Your task to perform on an android device: I want to buy a new Kappa t-shirt for my gym because they are of such great quality. Use the Zattini app to search for Kappa t-shirt .
Image 0: 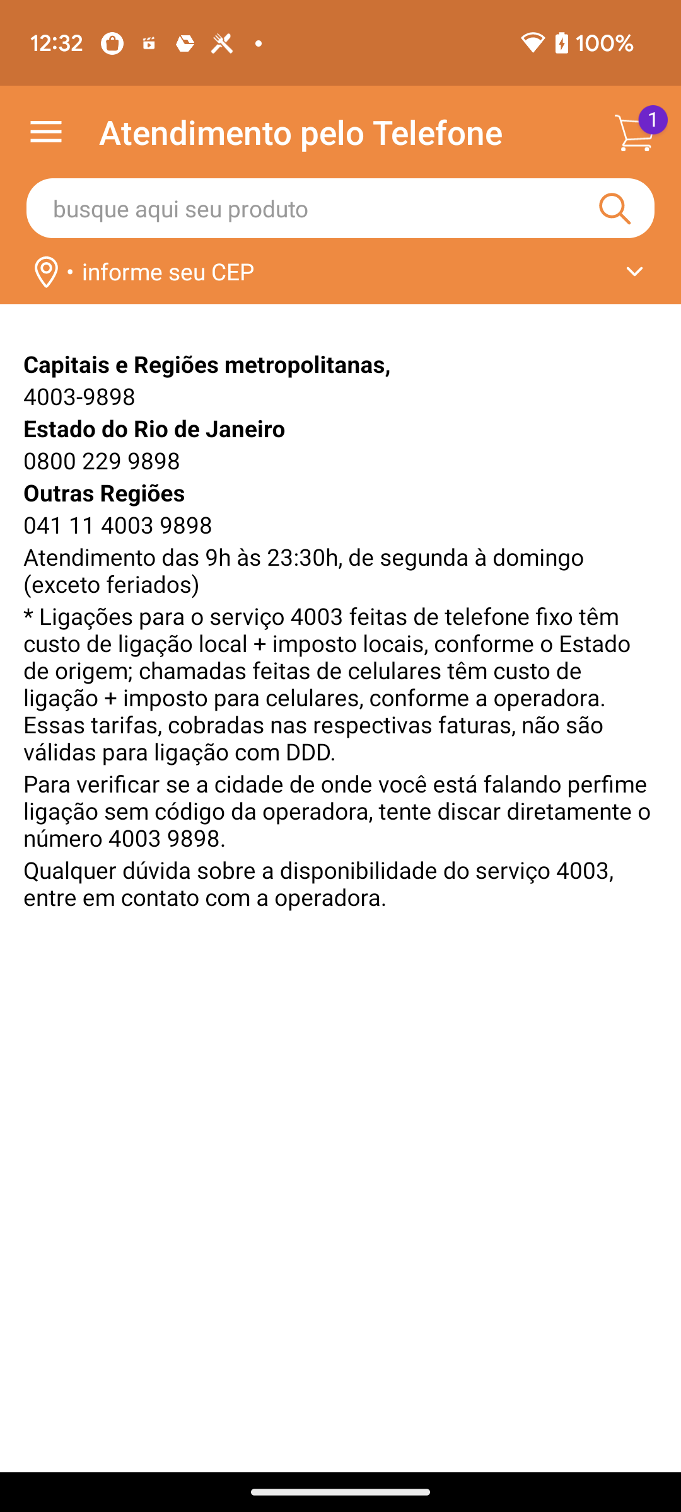
open Zattini app
Step 0: open app "Zattini"
Image 1: 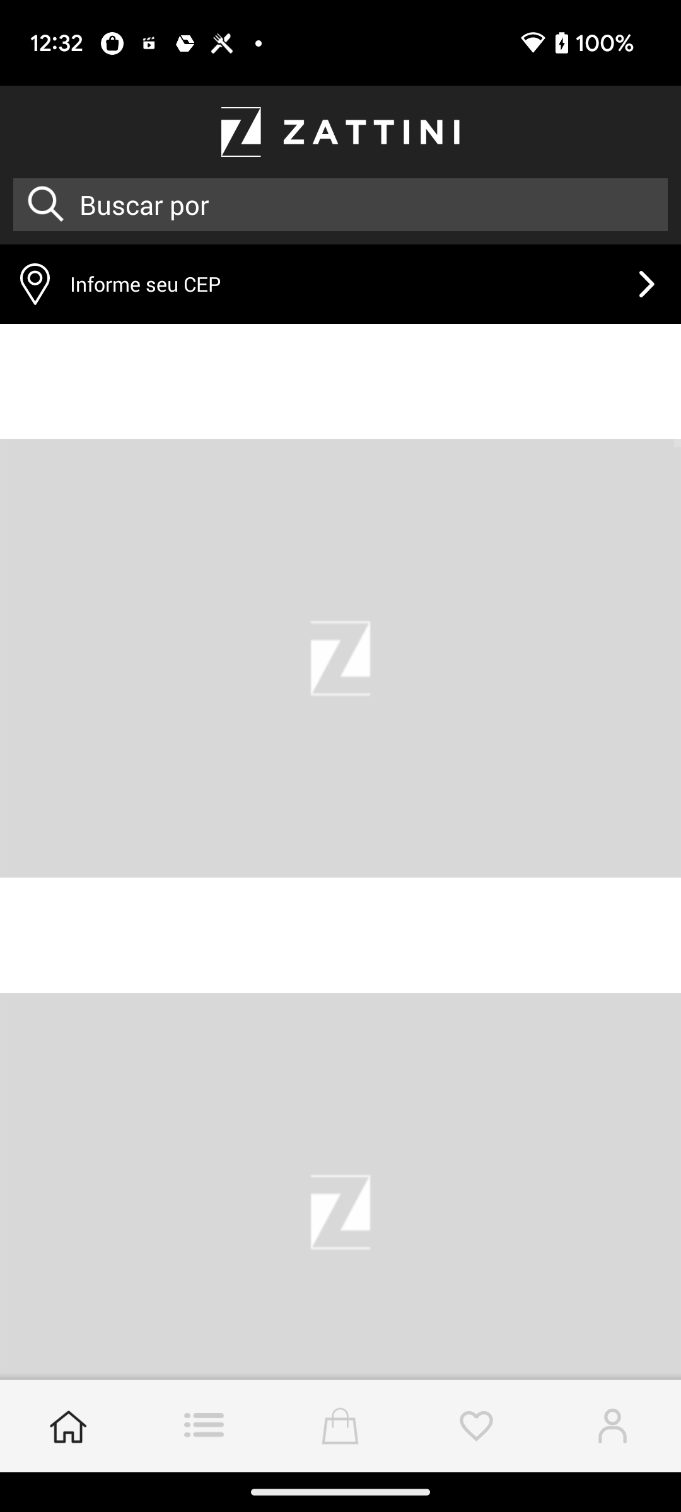
go to the search bar at the top of the screen
Step 1: click (236, 202)
Image 2: 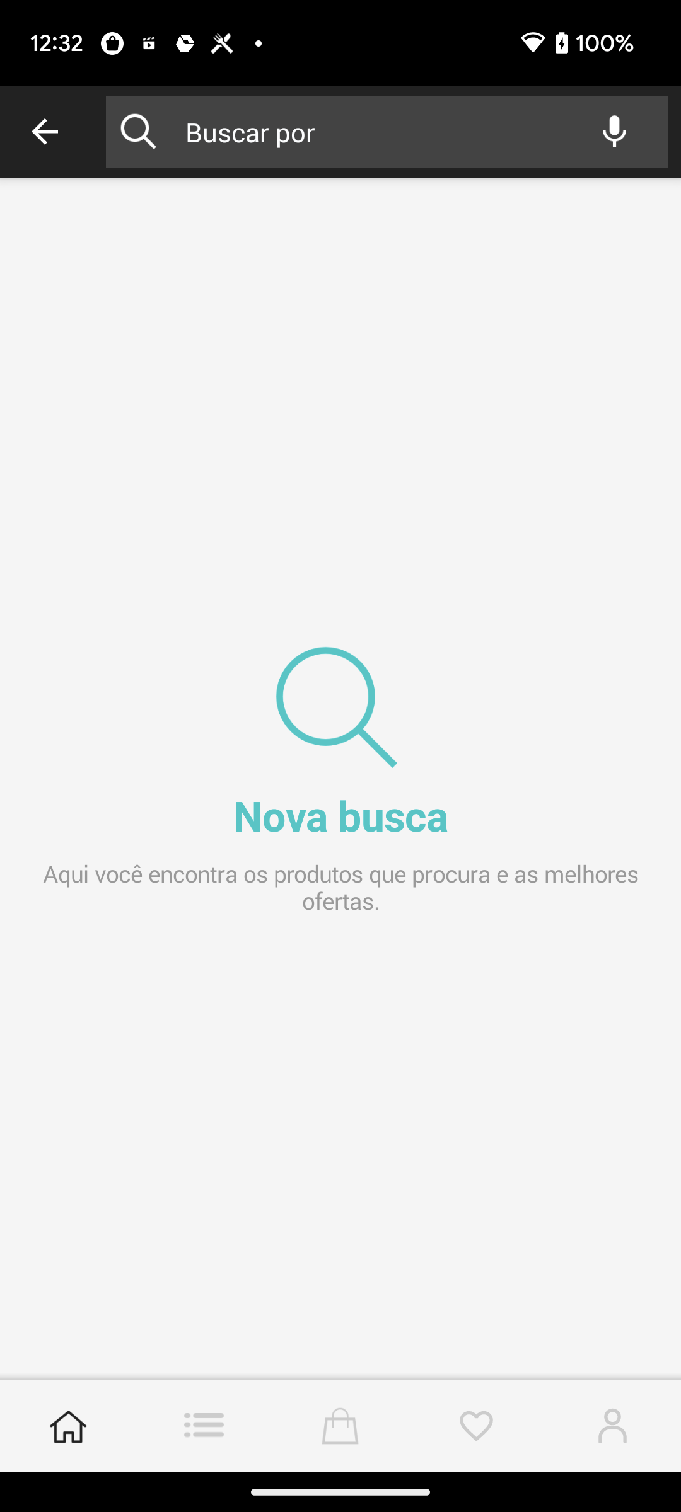
search for kappa tshirt
Step 2: type "kappa tshirt"
Image 3: 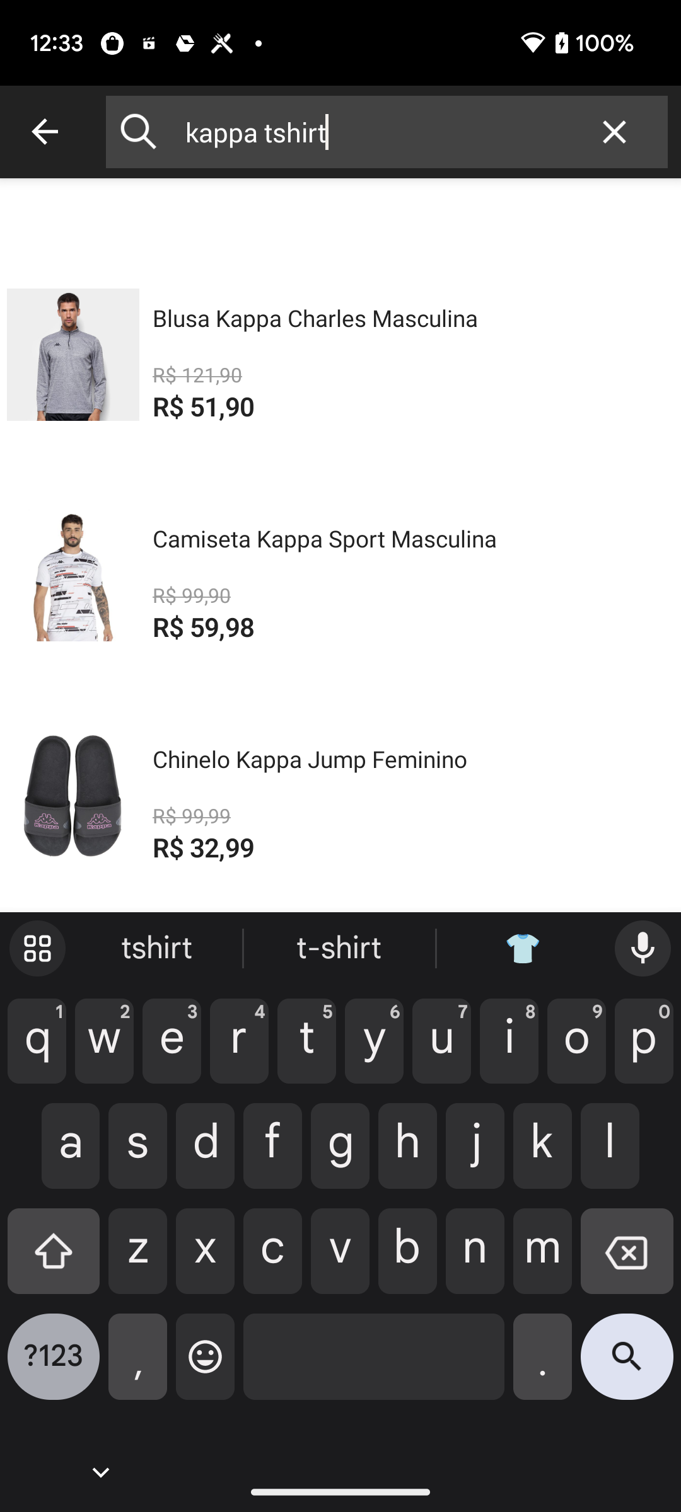
click on the search icon at the bottom right corner of the screen
Step 3: click (627, 1366)